Your task to perform on an android device: Open Youtube app and Launch my Jazz music 2 playlist and play it in order
Image 0: 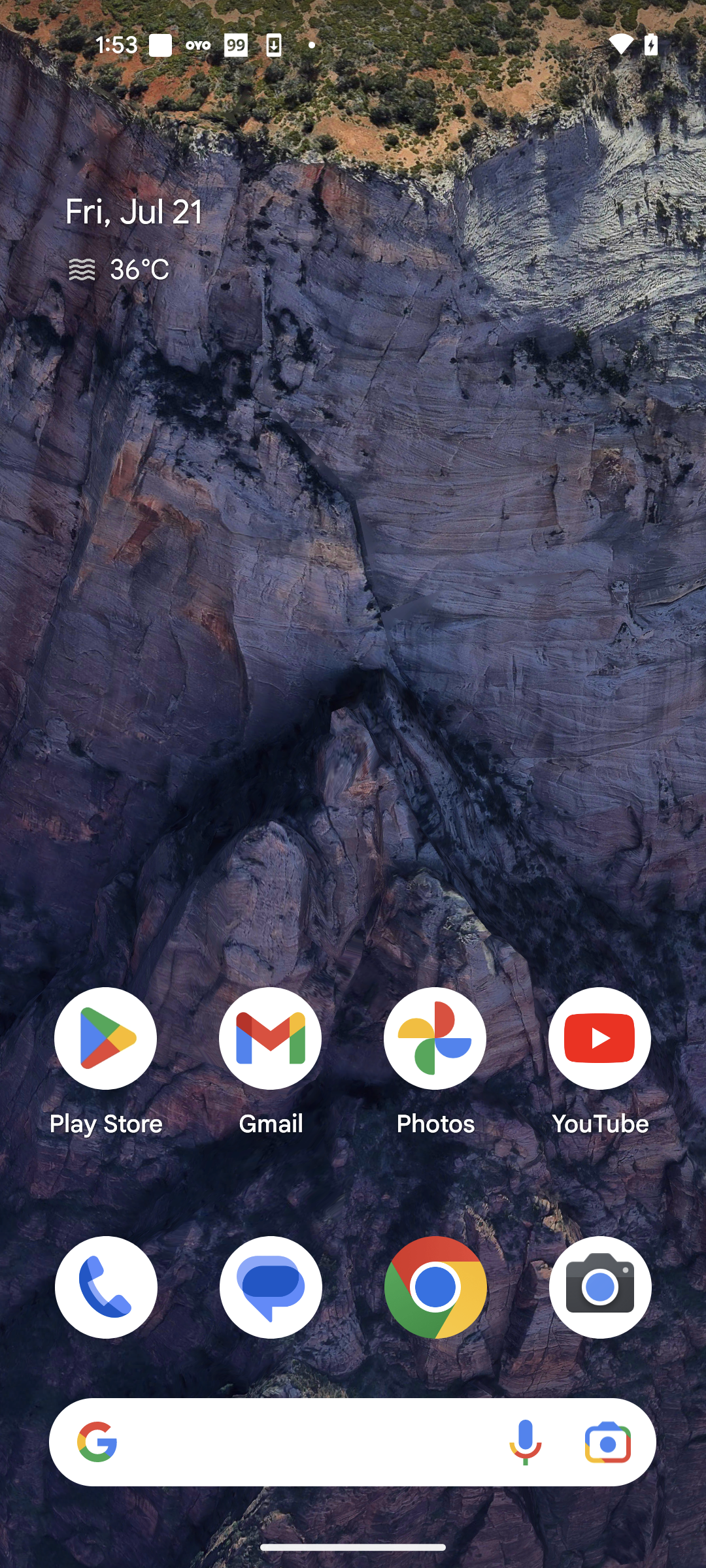
Open Youtube app
Step 0: open app "YouTube"
Image 1: 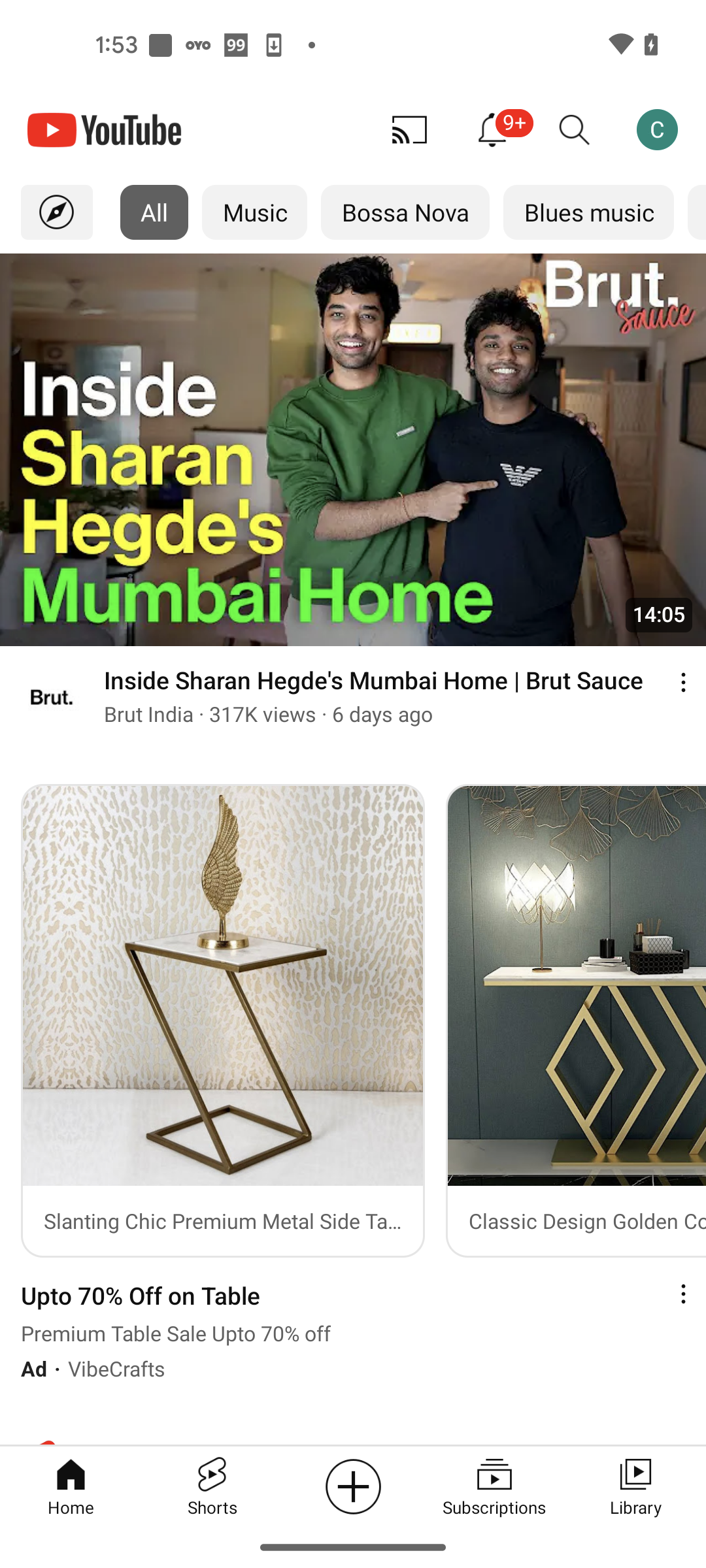
Go to the Your Library tab
Step 1: click (635, 1485)
Image 2: 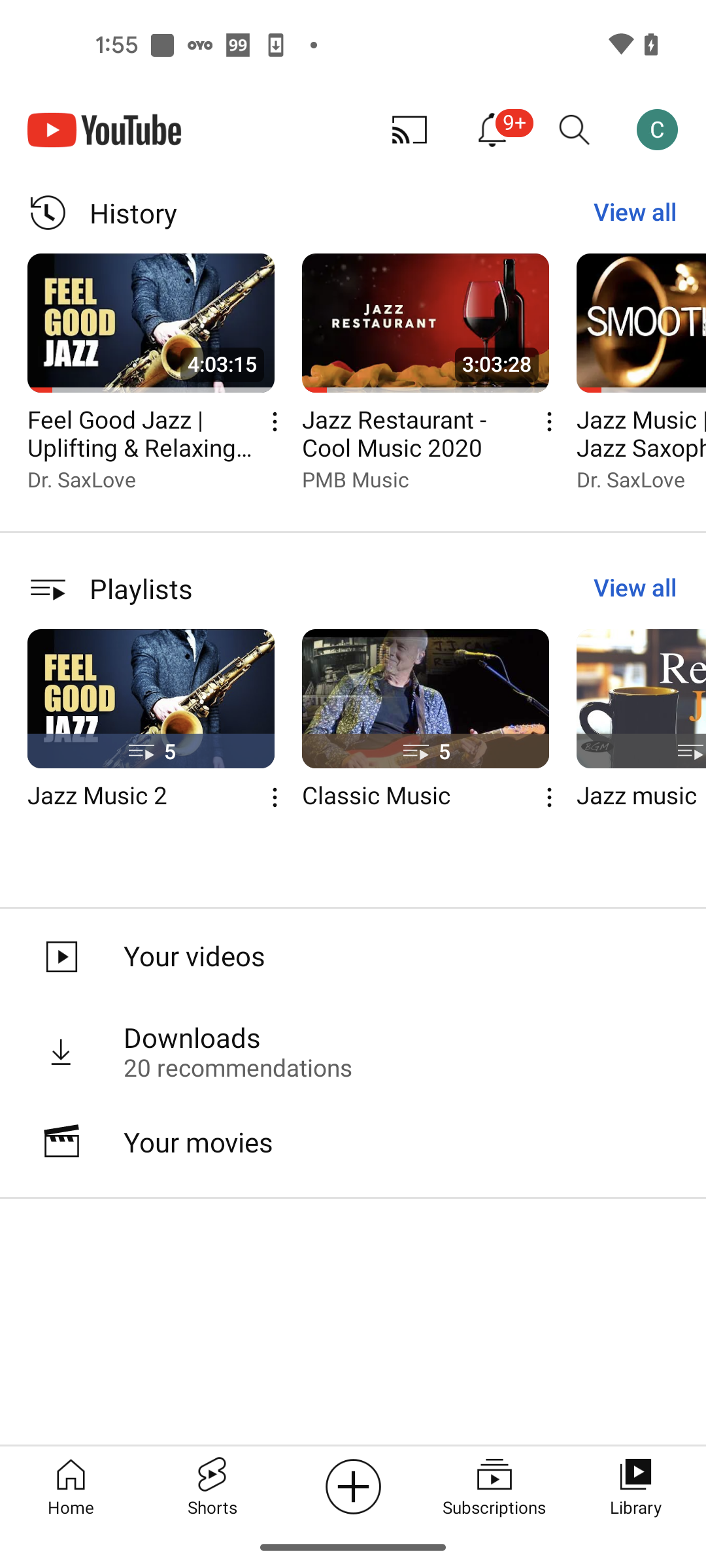
Open the Jazz music 2 playlist
Step 2: click (157, 730)
Image 3: 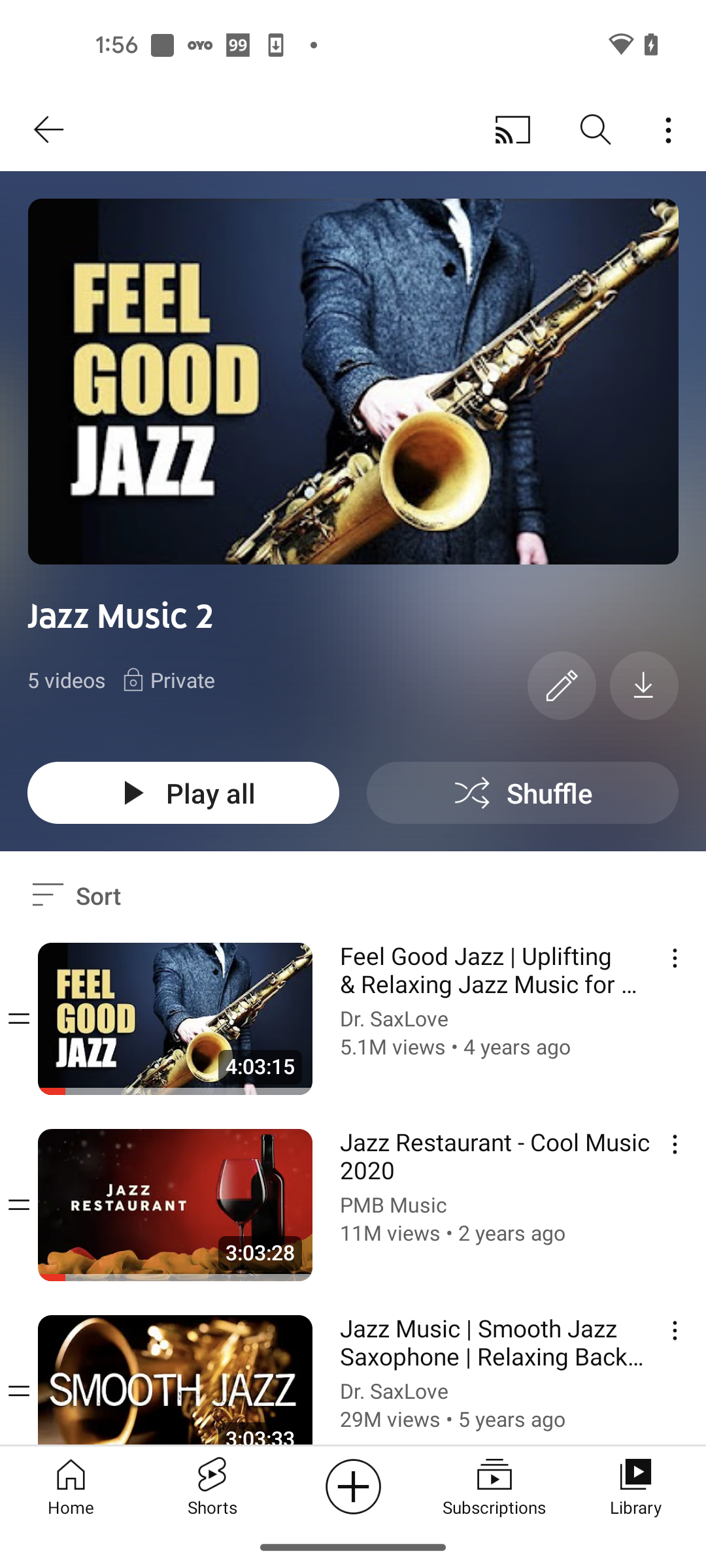
Click on the Play all button
Step 3: click (183, 792)